Your task to perform on an android device: I want to add to my cart this white shirt because I will buy it in the future
Image 0: 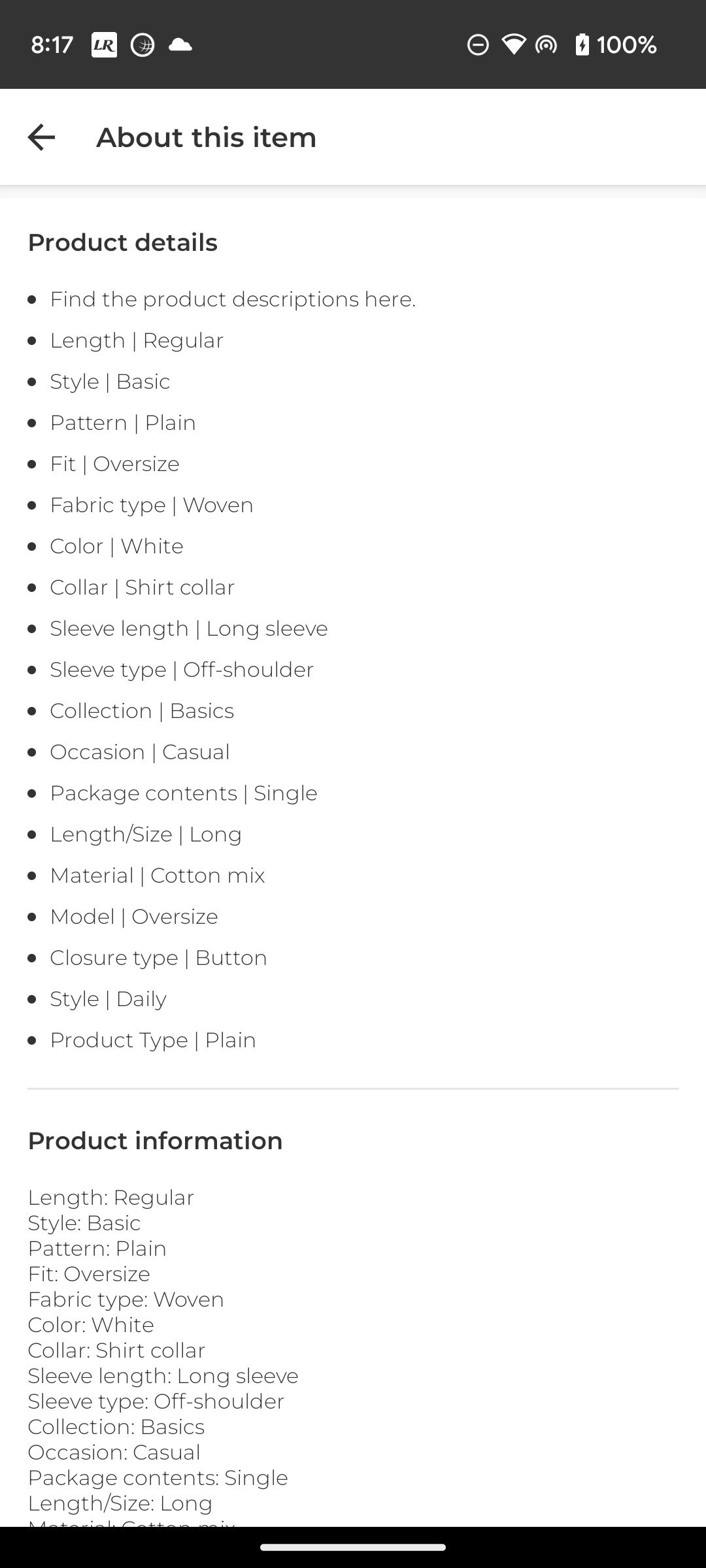
Go back to the screen
Step 0: press back button
Image 1: 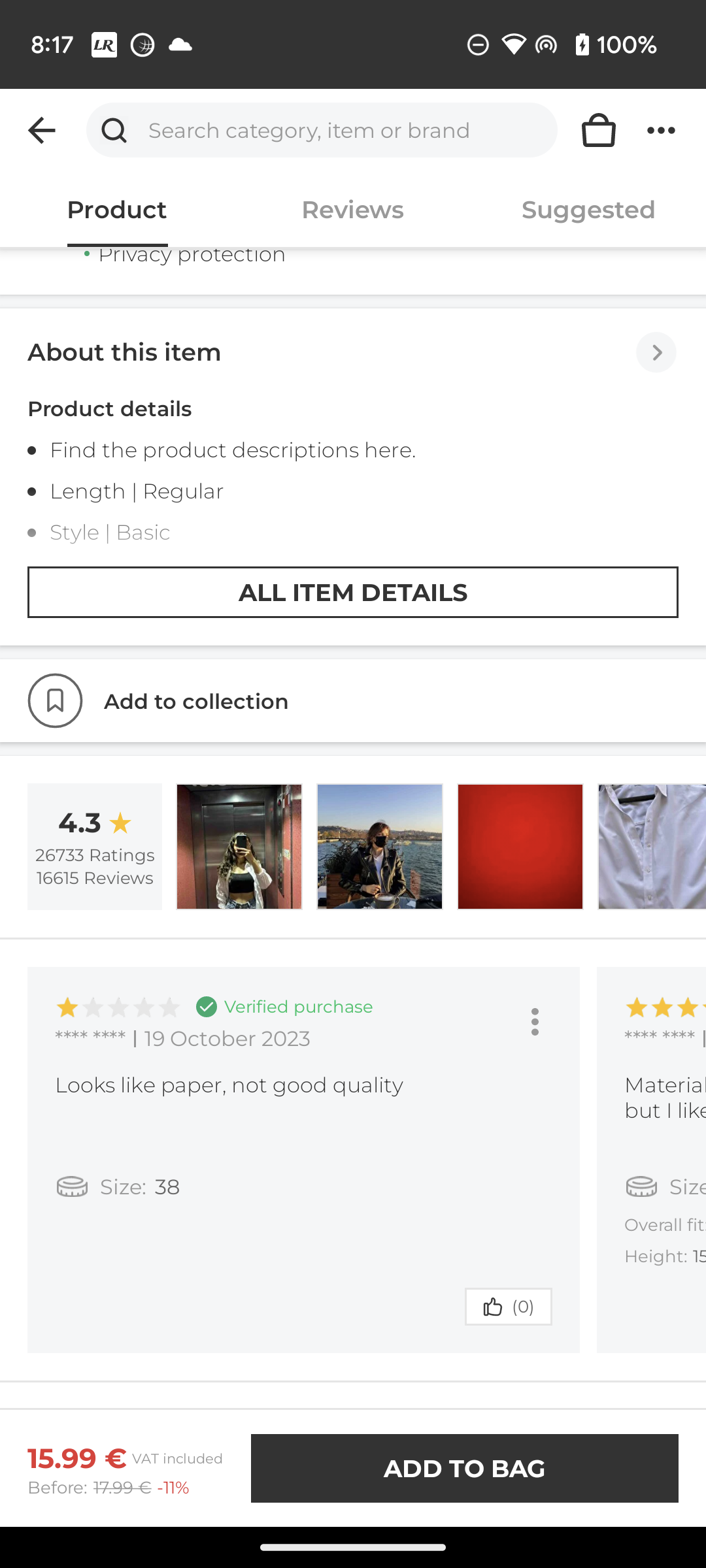
Click on the Add To Bag button at the bottom right of the screen
Step 1: wait
Image 2: 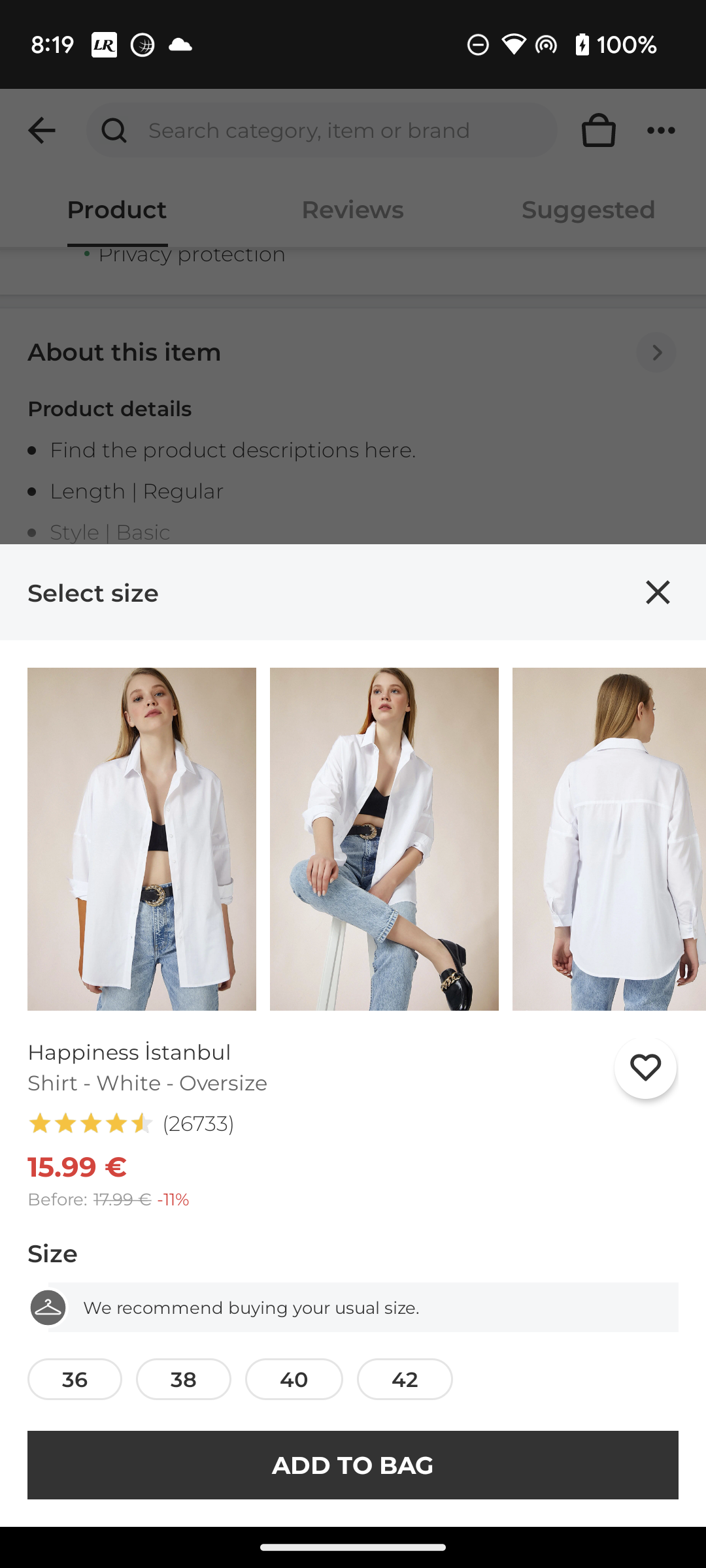
Click on the 36 size option 
Step 2: click (75, 1379)
Image 3: 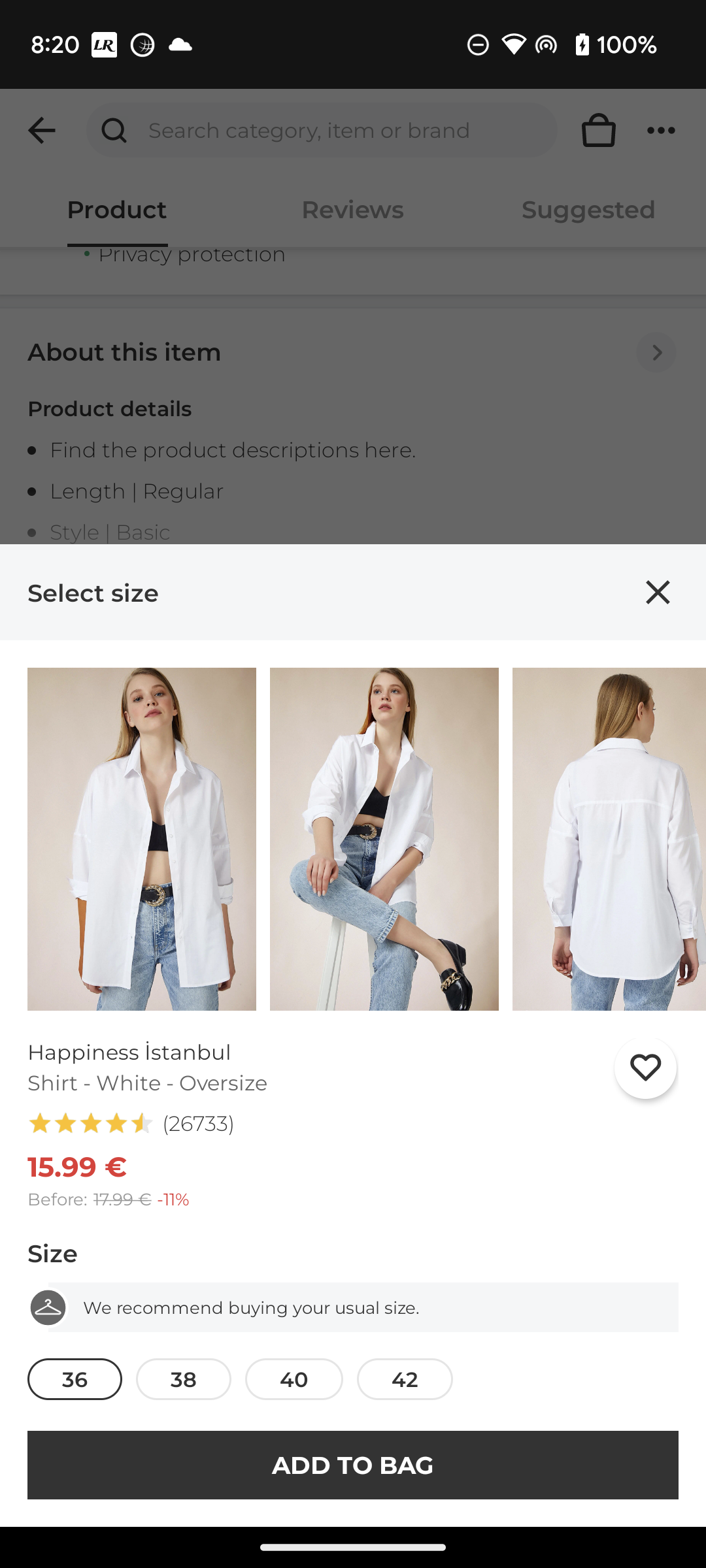
Click on the Add To Bag button at the bottom of the screen
Step 3: click (353, 1465)